Your task to perform on an android device: I am all done with the browsing , Now I want to add the Tommy Hilfiger Iconic Court Leather Sneakers to the wishlist in the Myntra app.
Image 0: 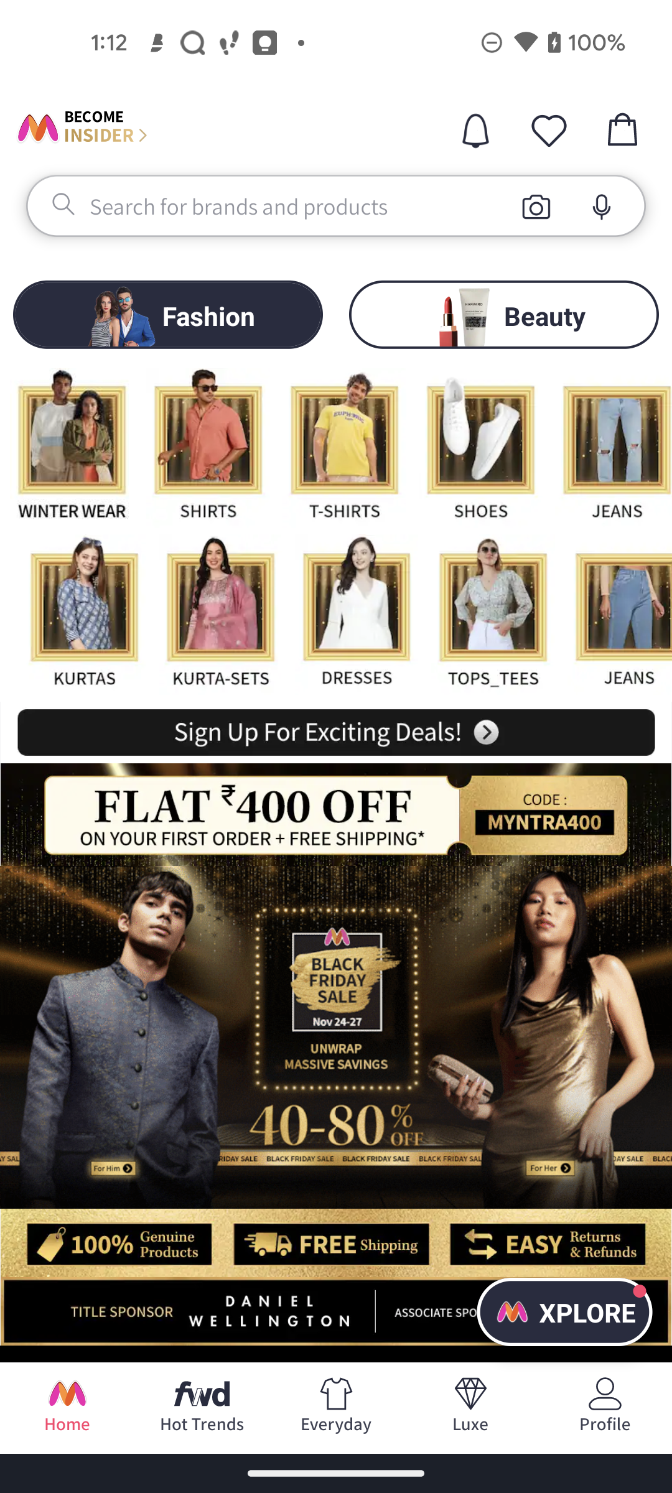
Now I want to add the Tommy Hilfiger Iconic Court Leather Sneakers to the wishlist
Step 0: click (218, 129)
Image 1: 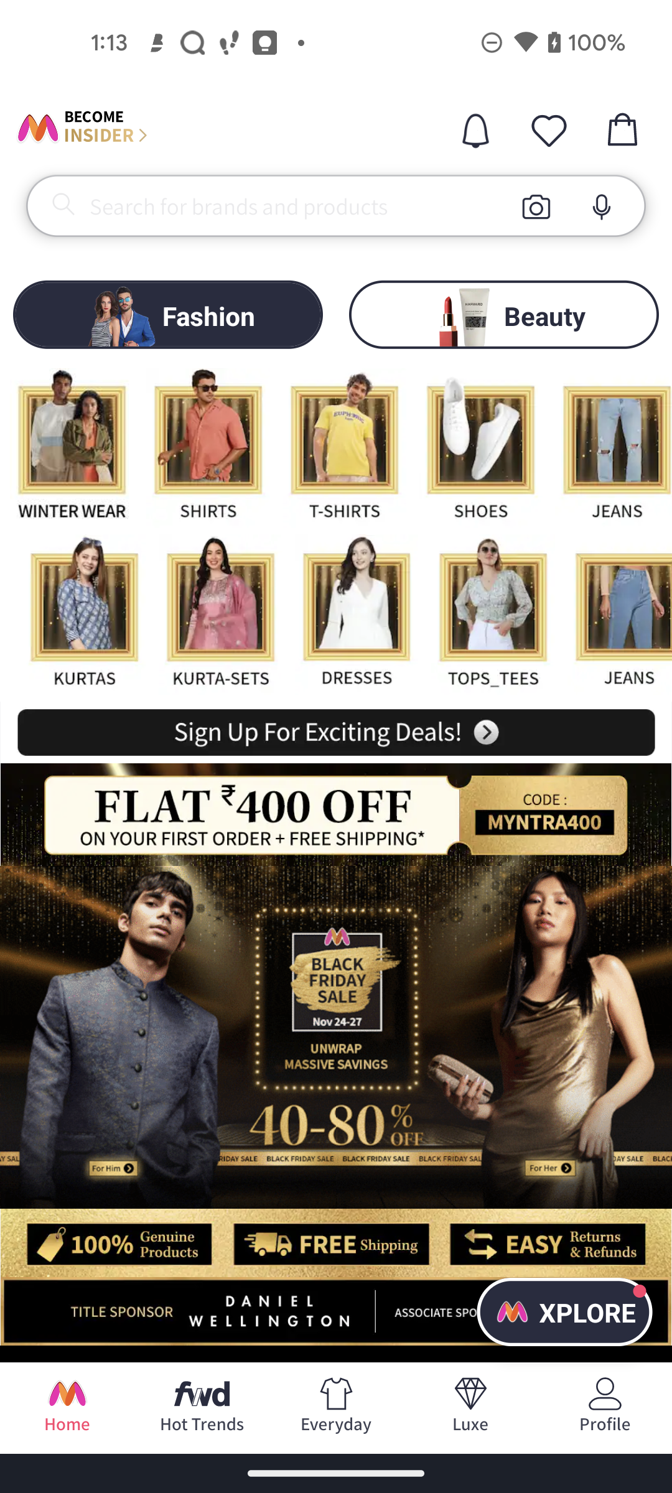
Search on the screen bar top of the bottom 
Step 1: wait
Image 2: 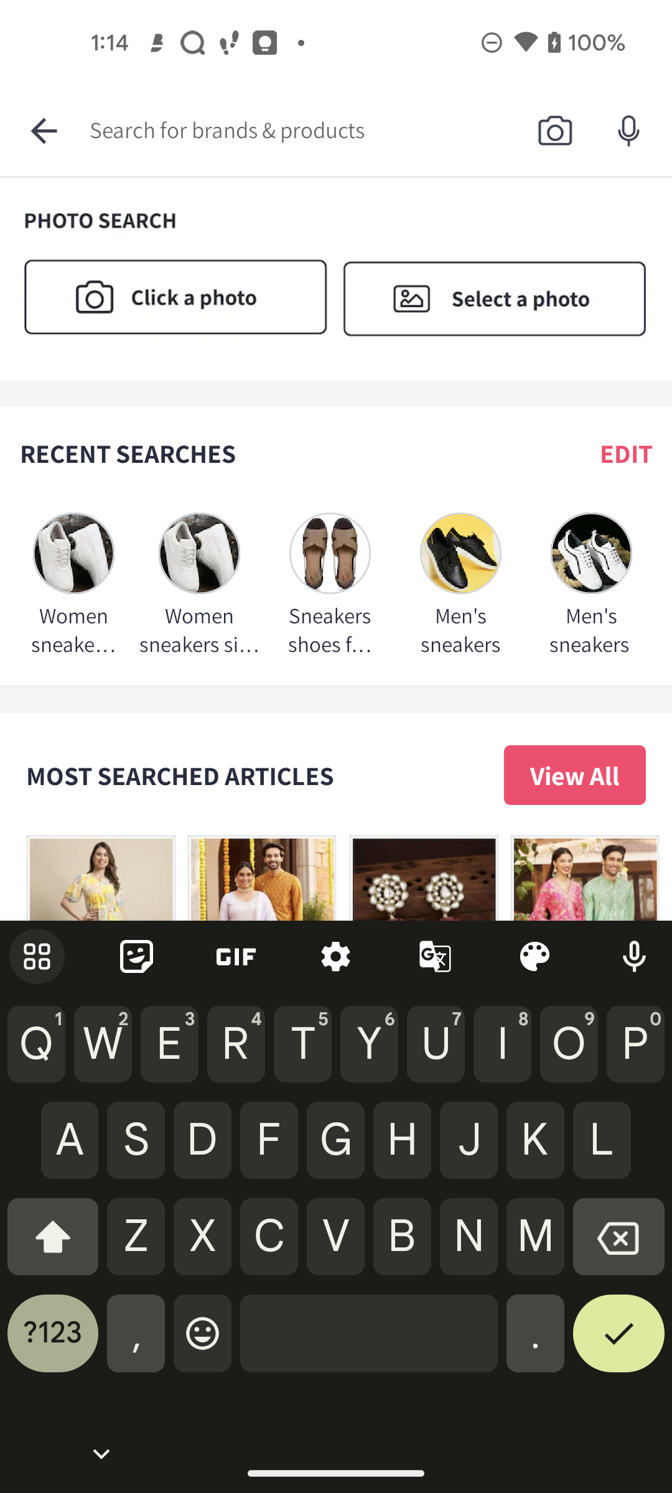
Search on the screen bar top of the bottom 
Step 2: type "Tommy Hilfiger Iconic Court Leather Sneakers "
Image 3: 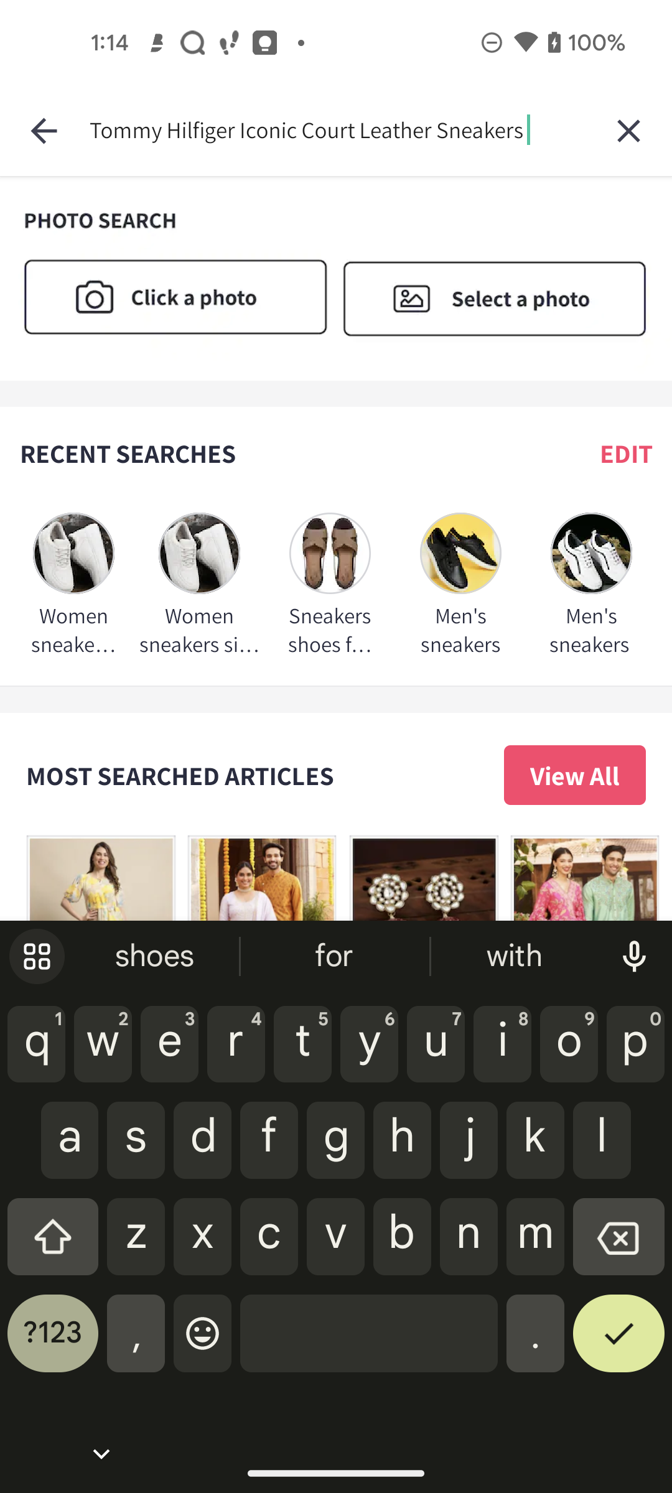
Click on the screen top of the bottom of right corner
Step 3: click (618, 1342)
Image 4: 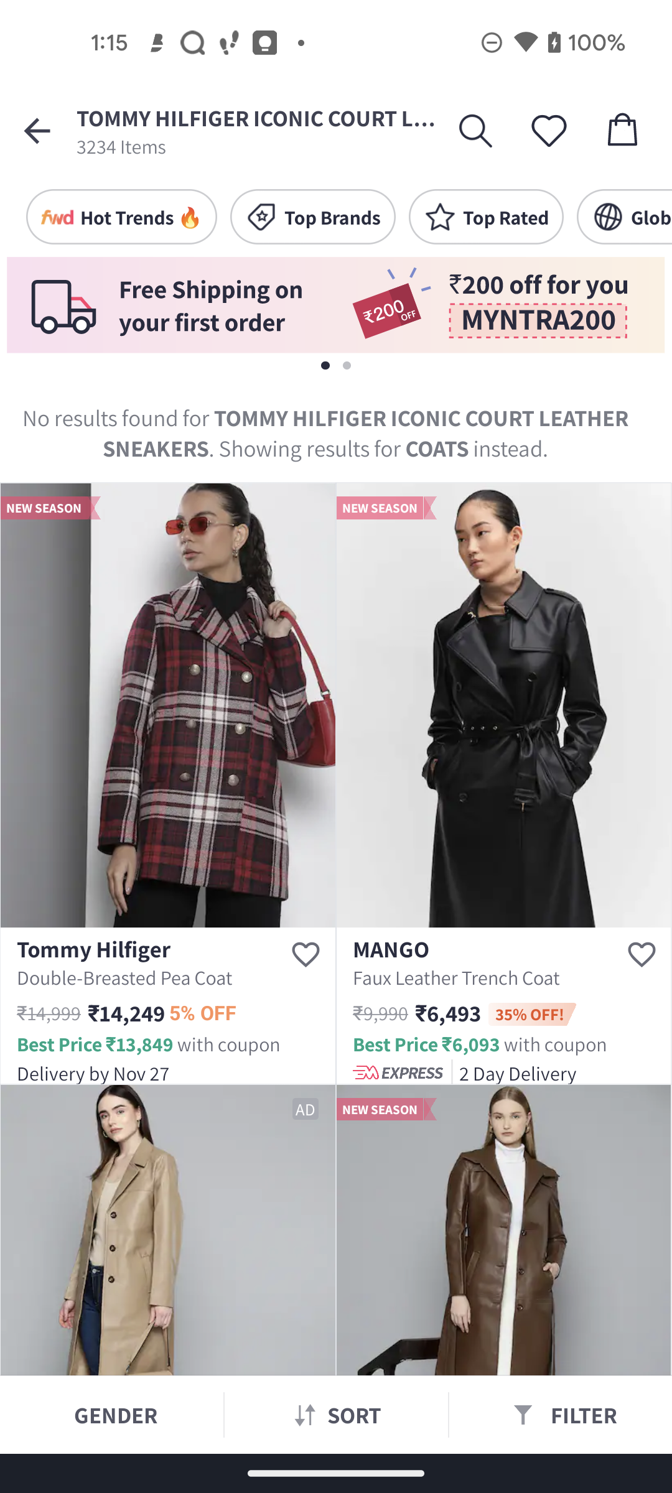
Click on the screen top of the bottom of right corner
Step 4: scroll down
Image 5: 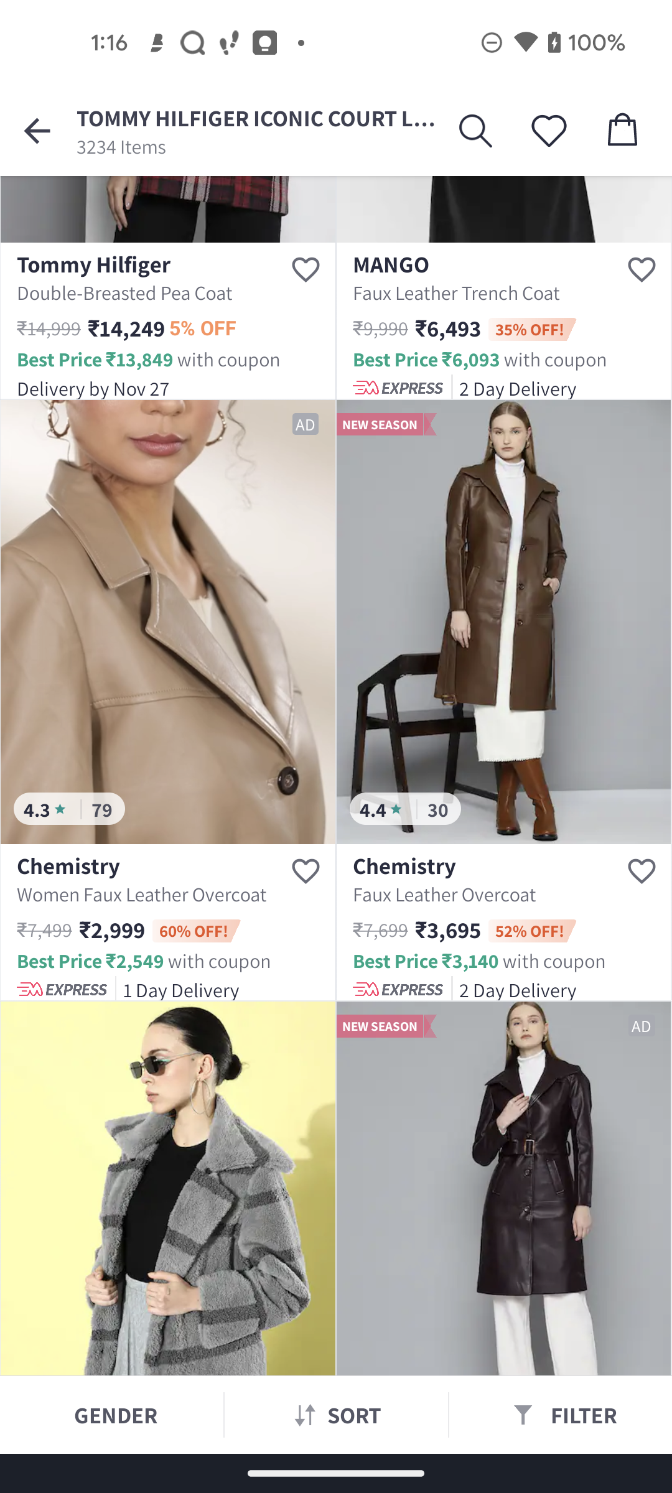
click on the bottom image to heart shape and add to wishlist
Step 5: click (625, 867)
Image 6: 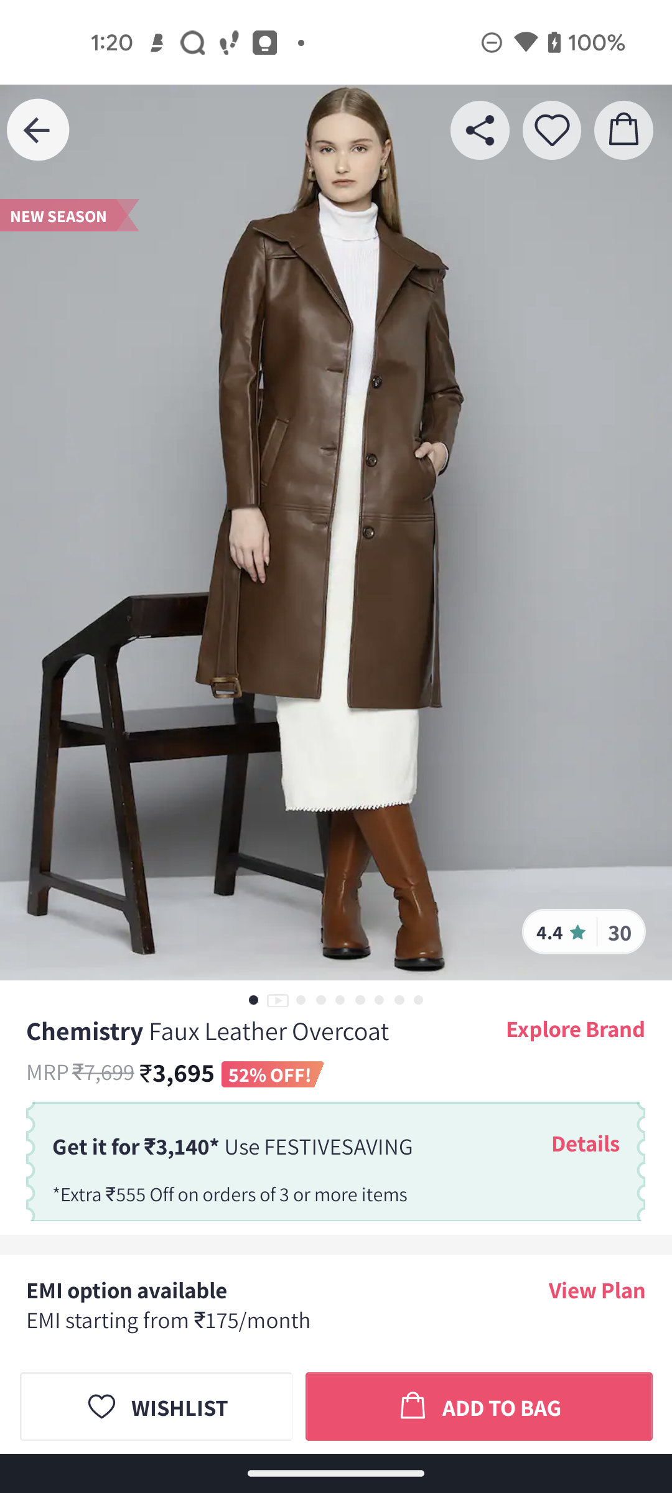
click on the bottom image to heart shape and add to wishlist
Step 6: wait
Image 7: 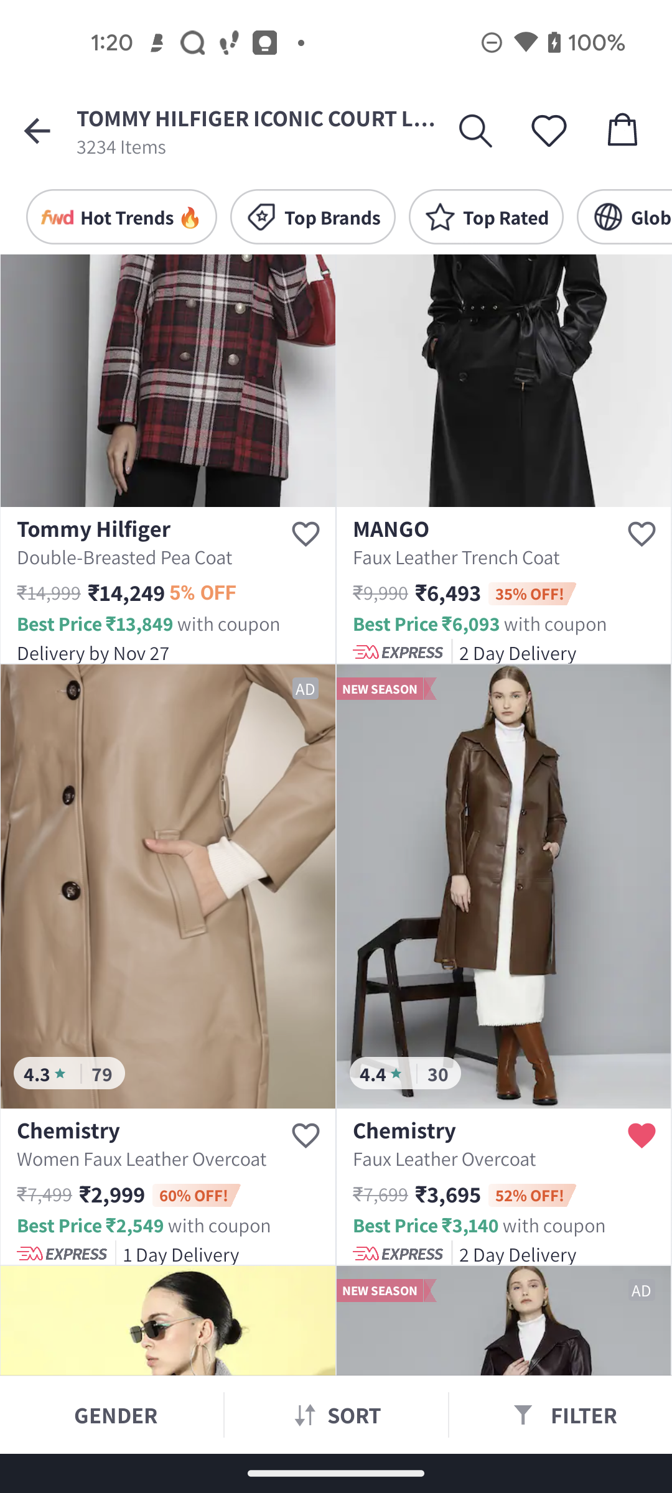
Click on the image
Step 7: click (503, 886)
Image 8: 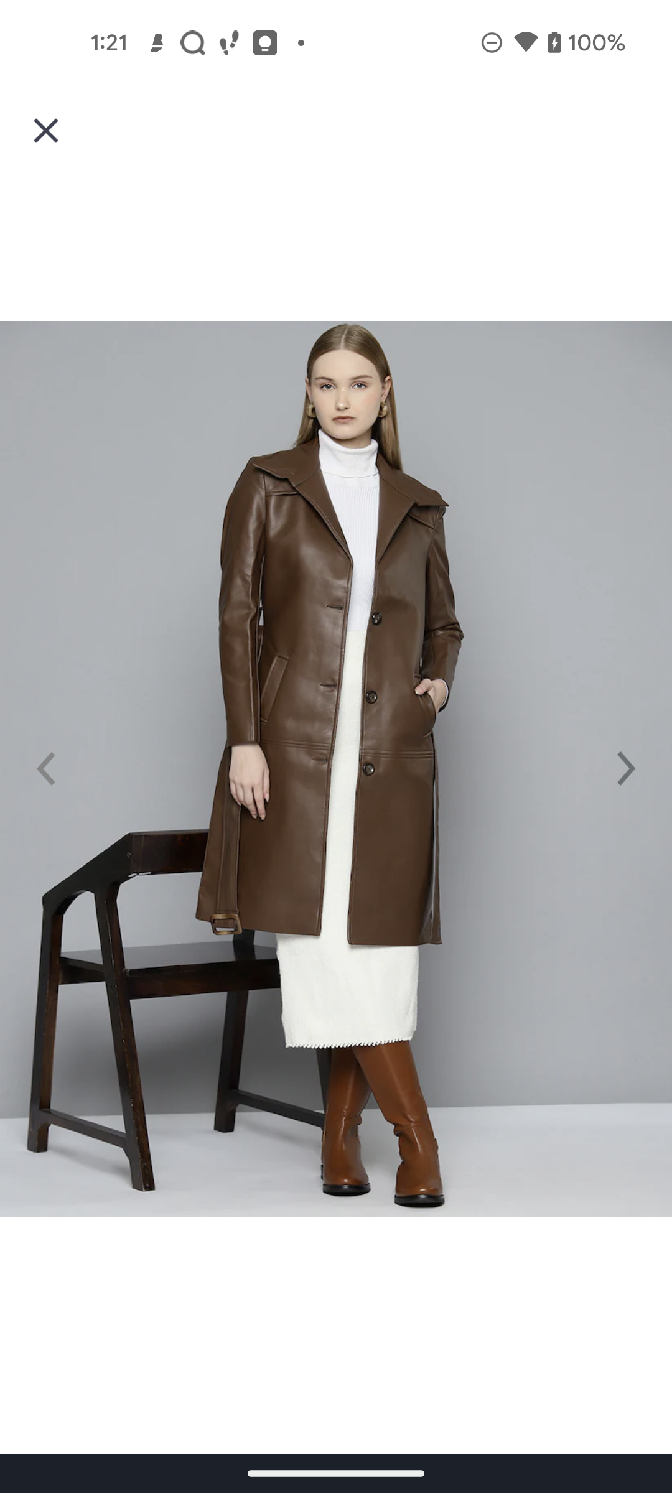
Click on the image
Step 8: click (45, 129)
Image 9: 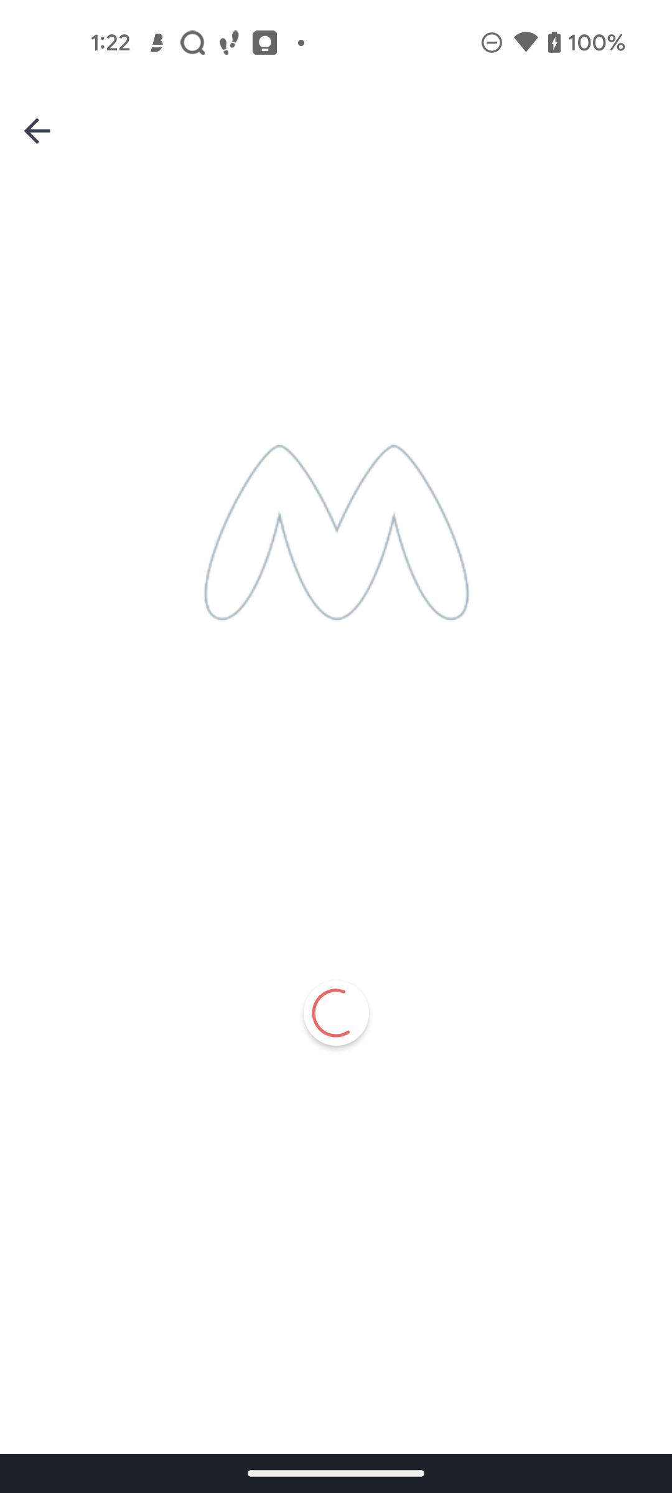
Click on the image
Step 9: wait
Image 10: 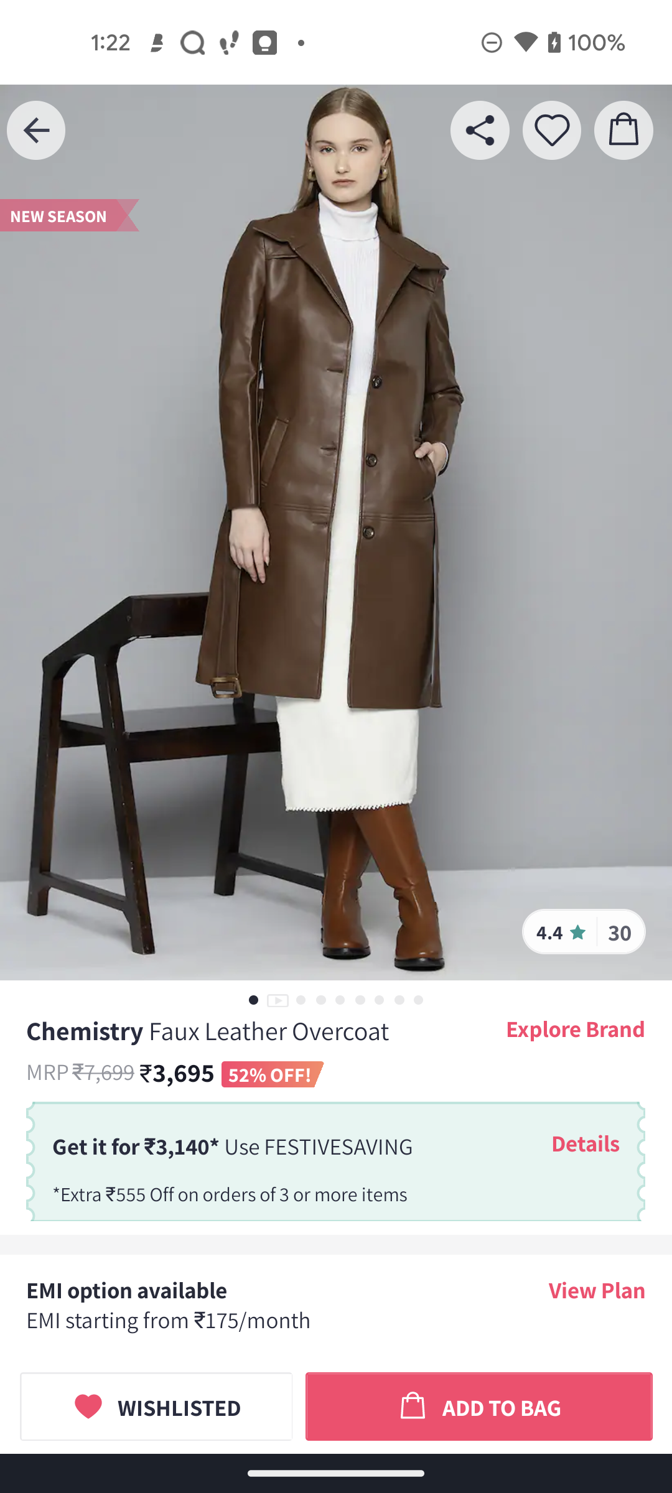
Click on the bottom of heart shape
Step 10: click (552, 130)